Your task to perform on an android device: I need to find a flight to Berlin on 23rd October.
Image 0: 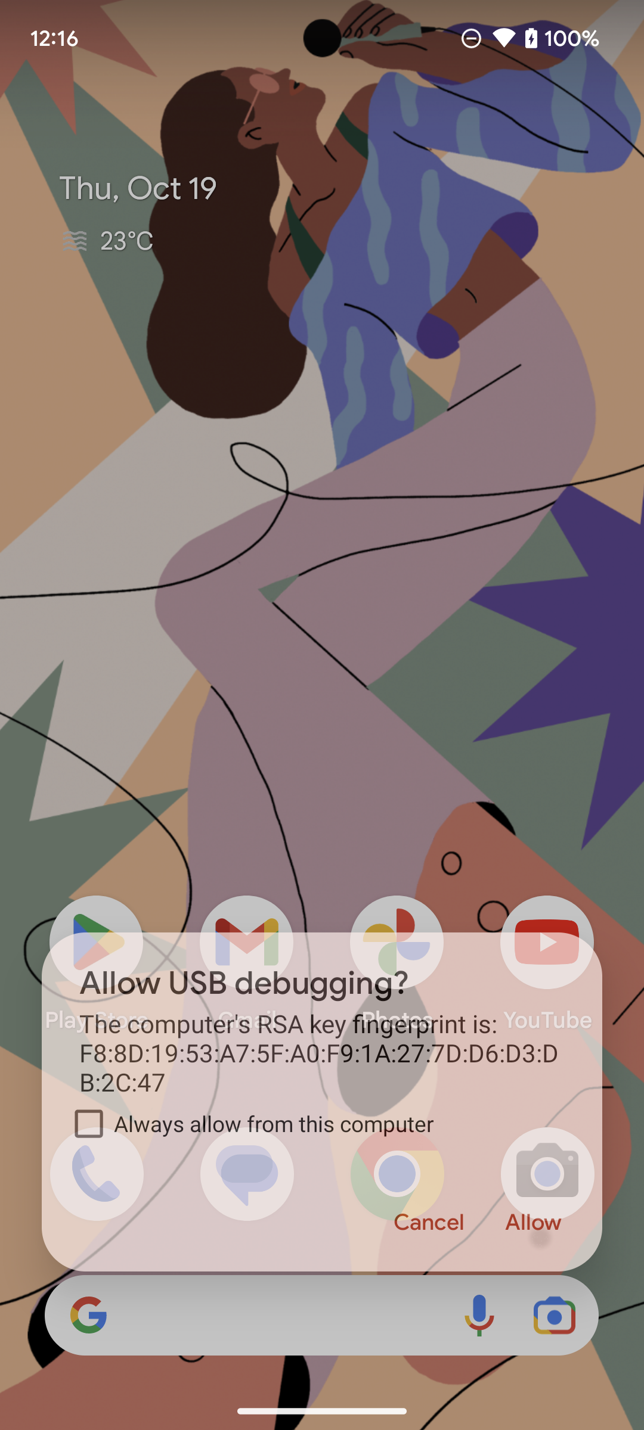
Step 0: wait
Image 1: 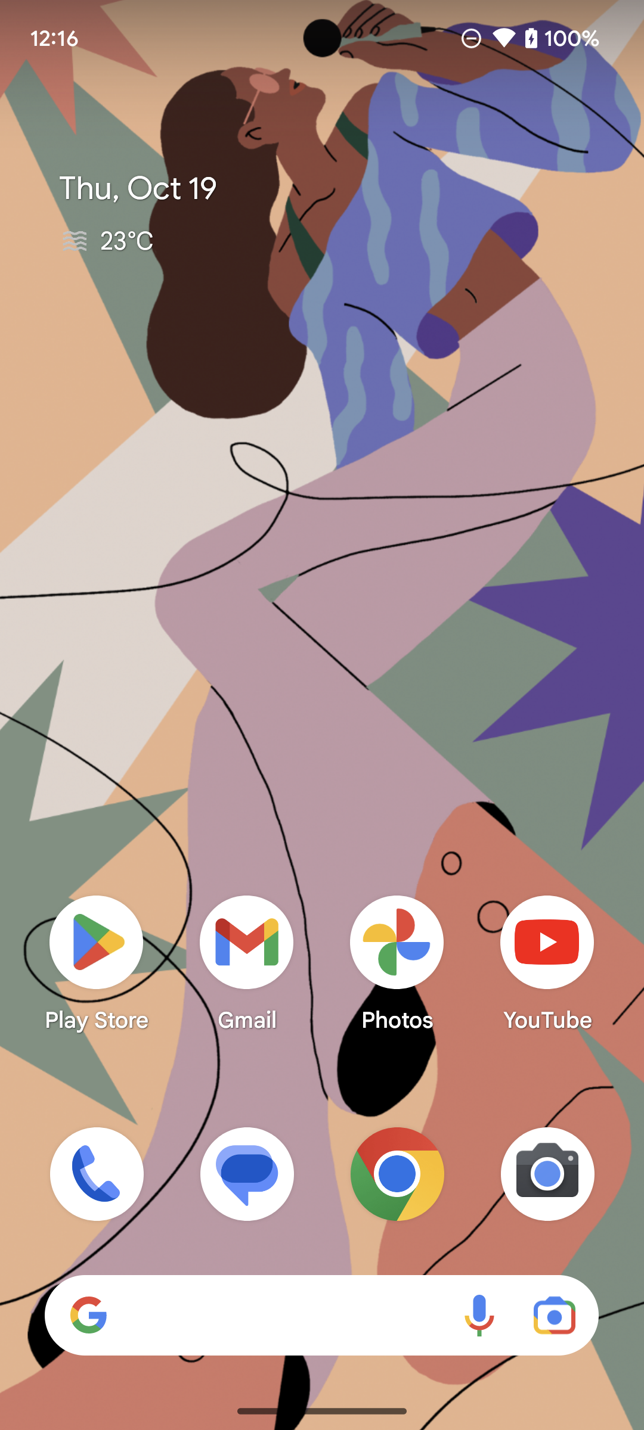
Open Skyscanner app
Step 1: open app "Skyscanner"
Image 2: 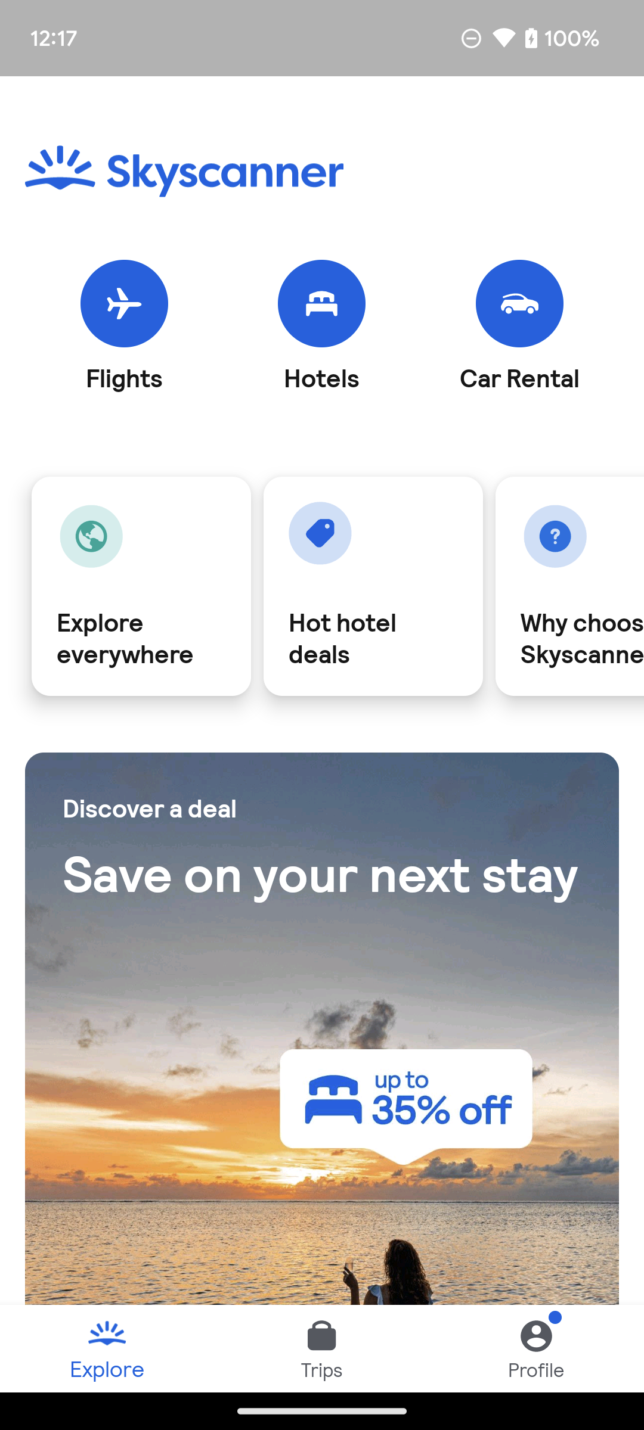
Click on flights option.
Step 2: click (124, 303)
Image 3: 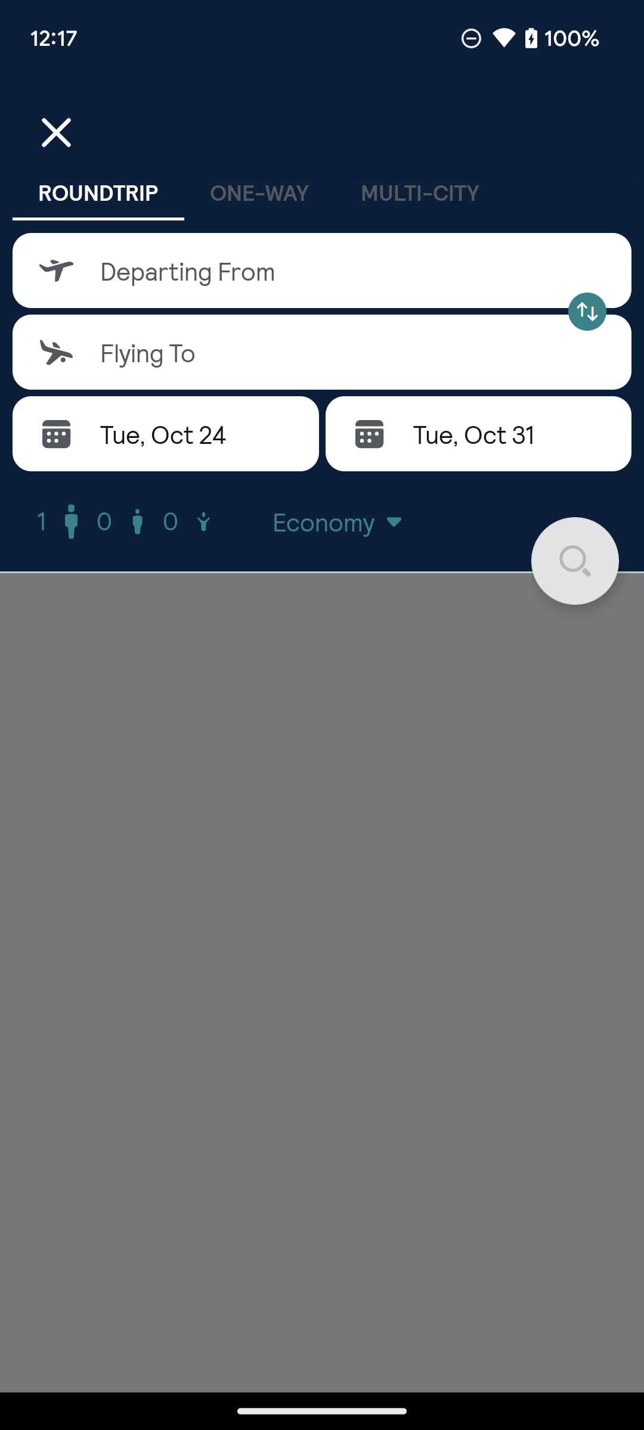
Click on One-way option.
Step 3: click (259, 192)
Image 5: 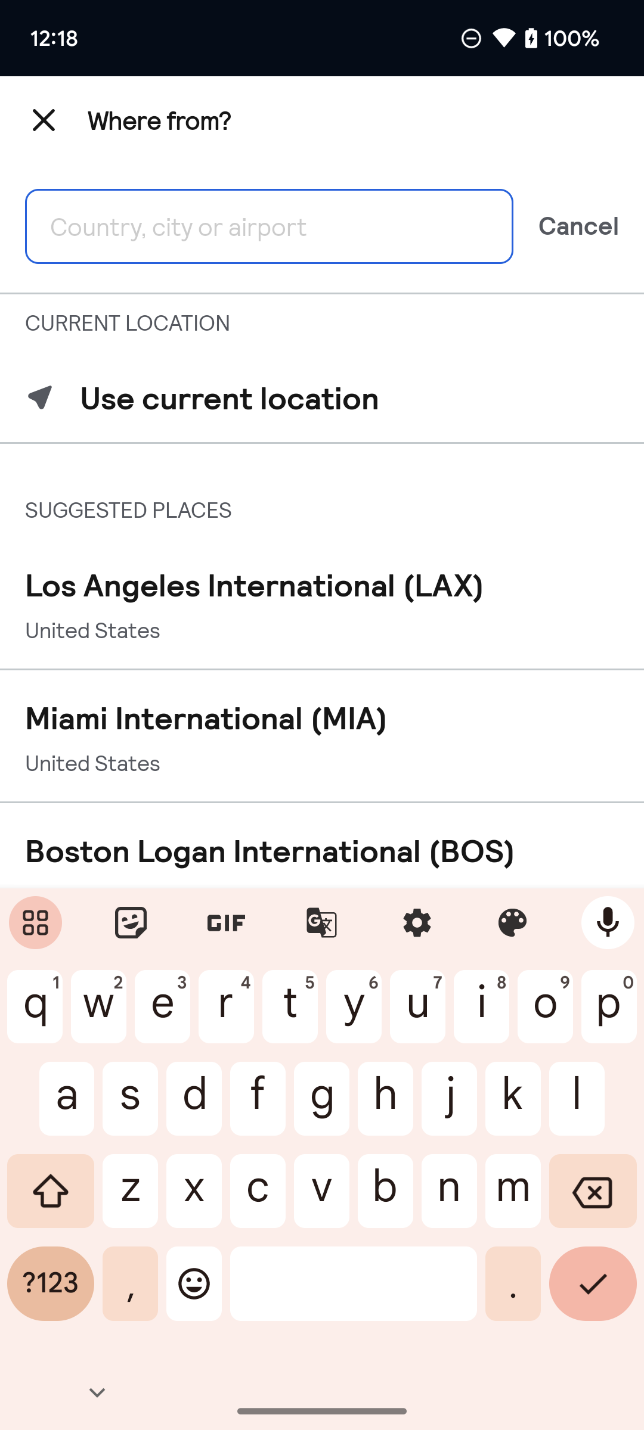
Type Netherlands in the text box.
Step 5: type "Netherlands"
Image 6: 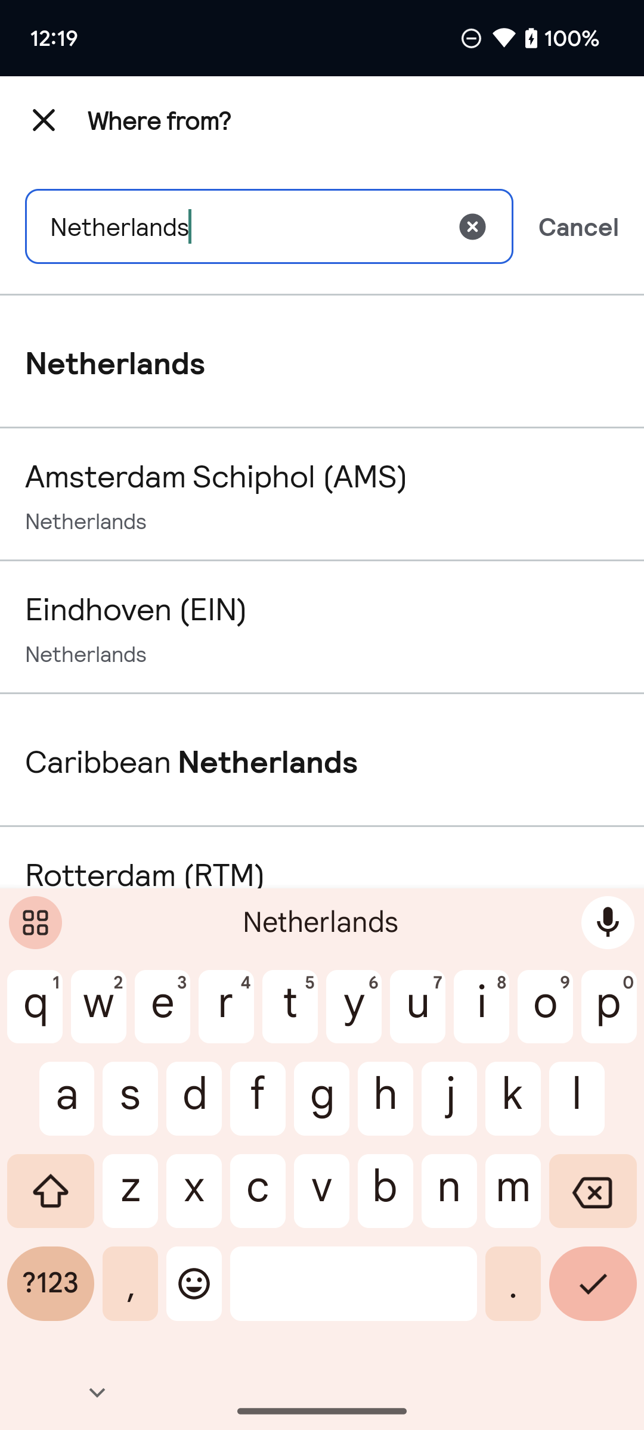
Click on Rotterdam option.
Step 6: click (322, 893)
Image 7: 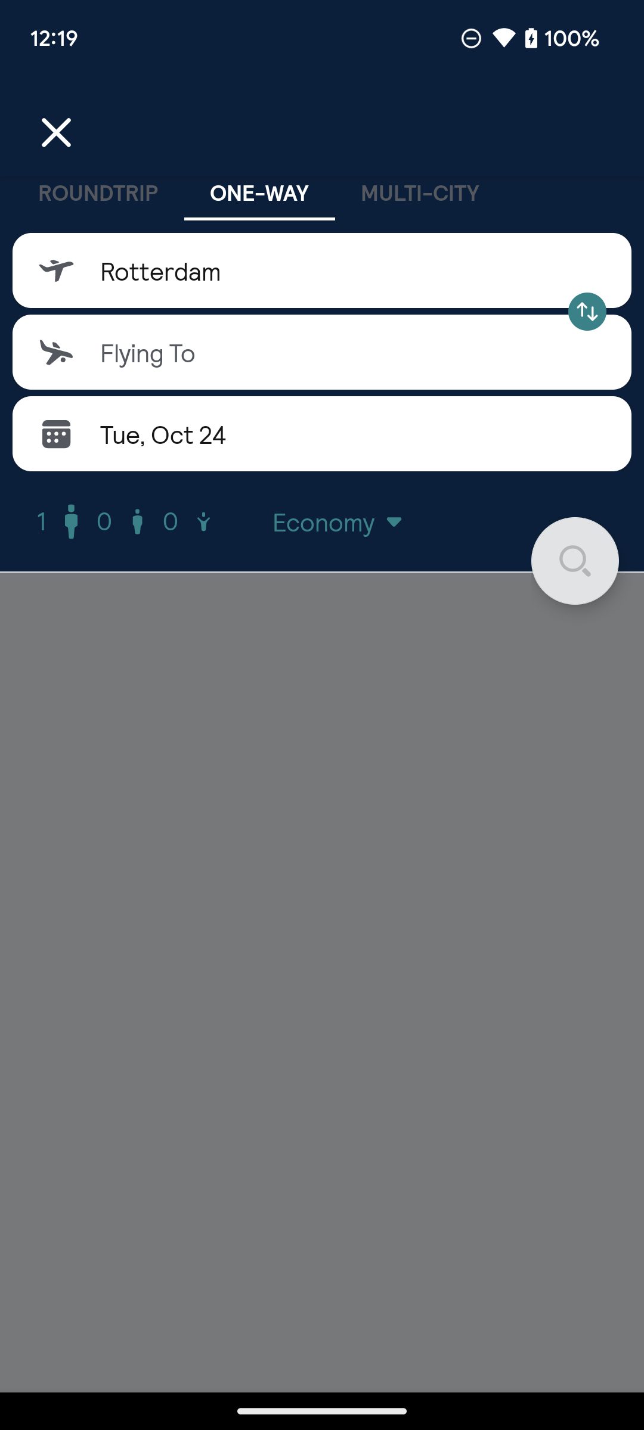
Click on Flying to option.
Step 7: click (321, 352)
Image 9: 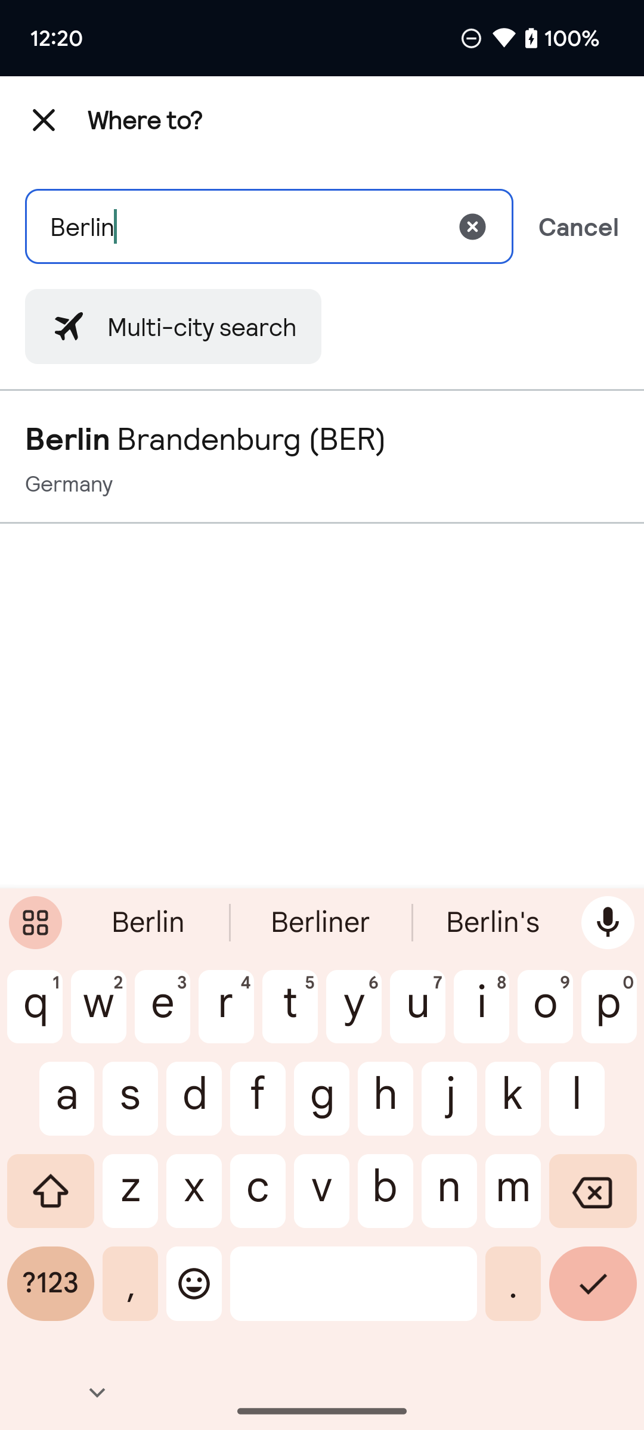
Click on the first suggestion.
Step 9: click (322, 457)
Image 10: 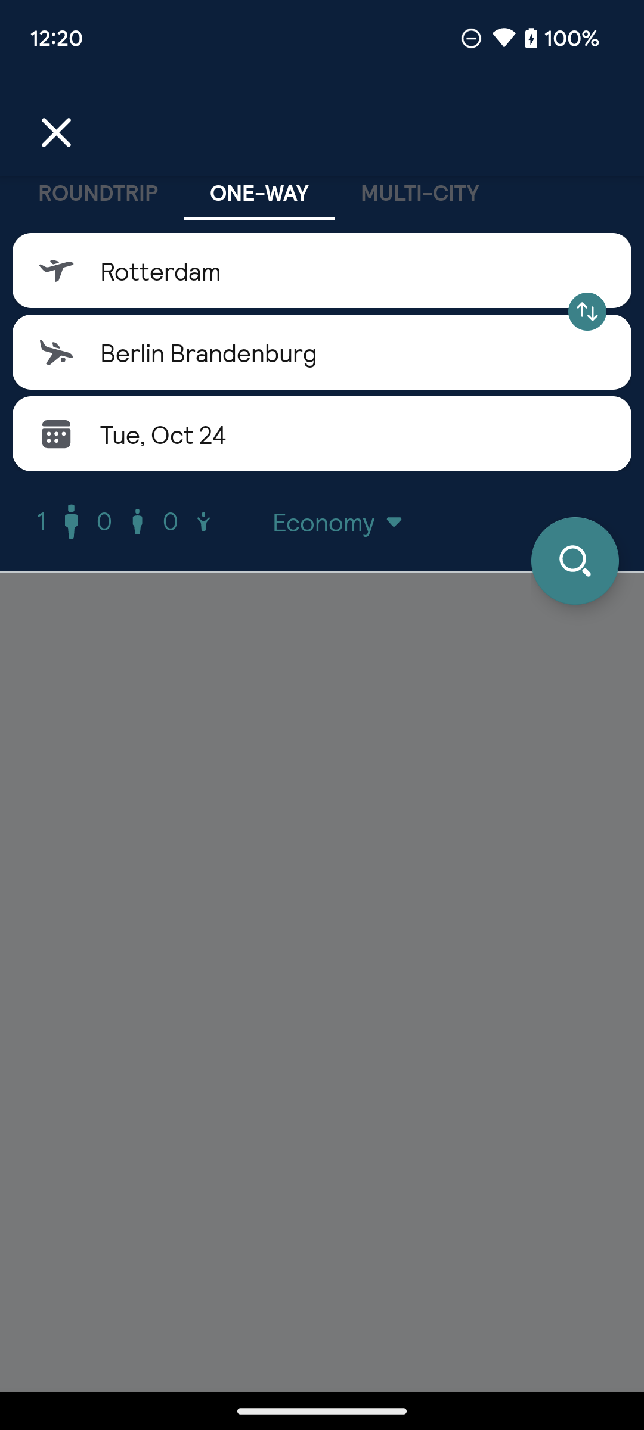
Click on date option.
Step 10: click (321, 434)
Image 11: 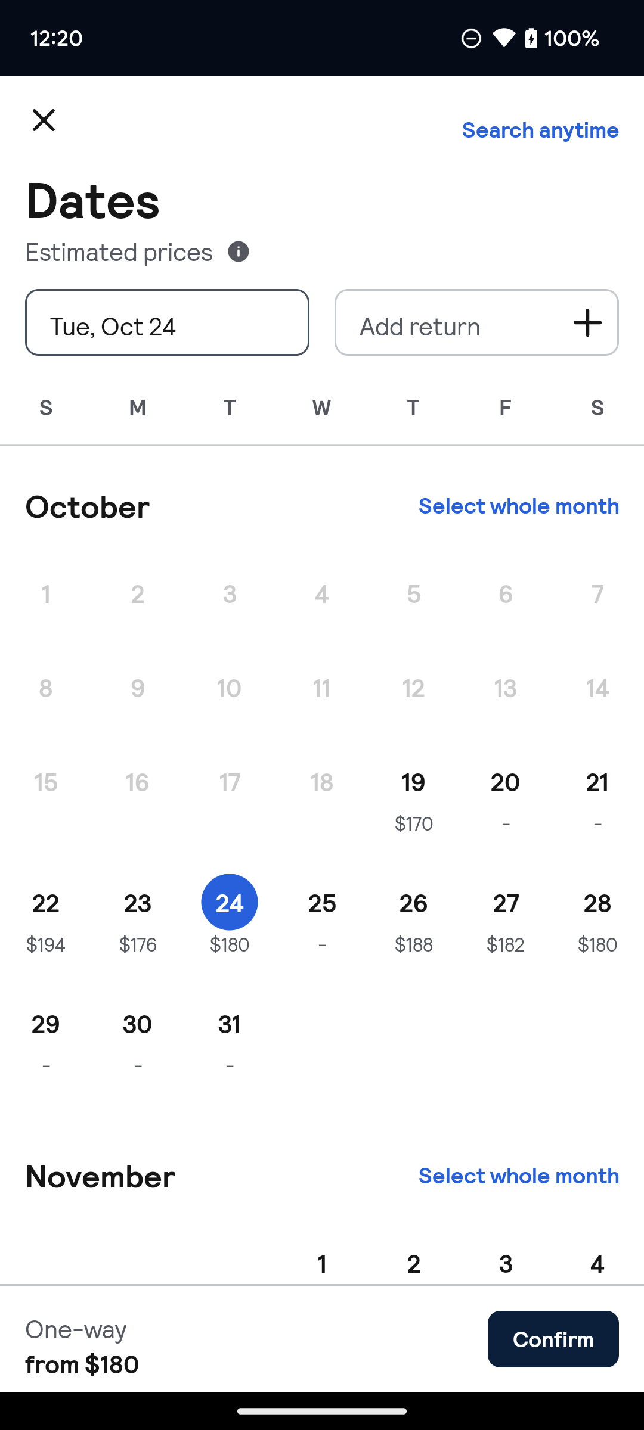
Click on 23 in October month.
Step 11: click (138, 902)
Image 13: 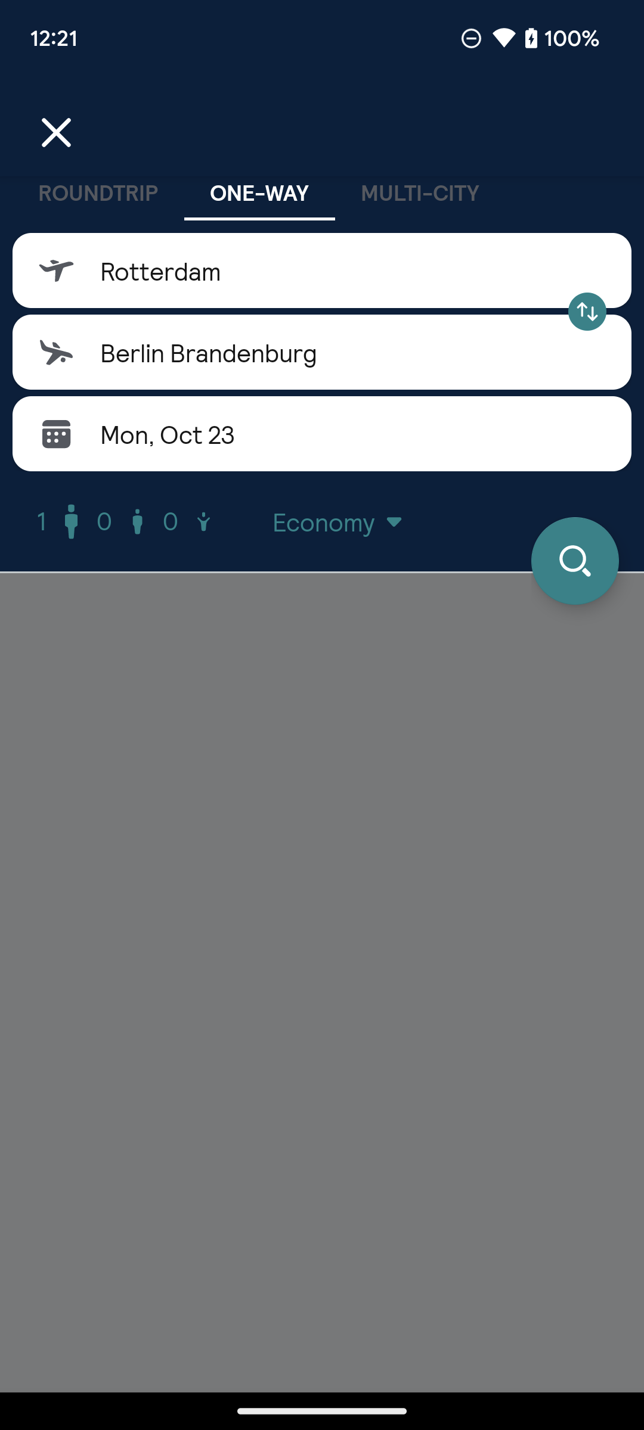
Click on search icon.
Step 13: click (575, 561)
Image 14: 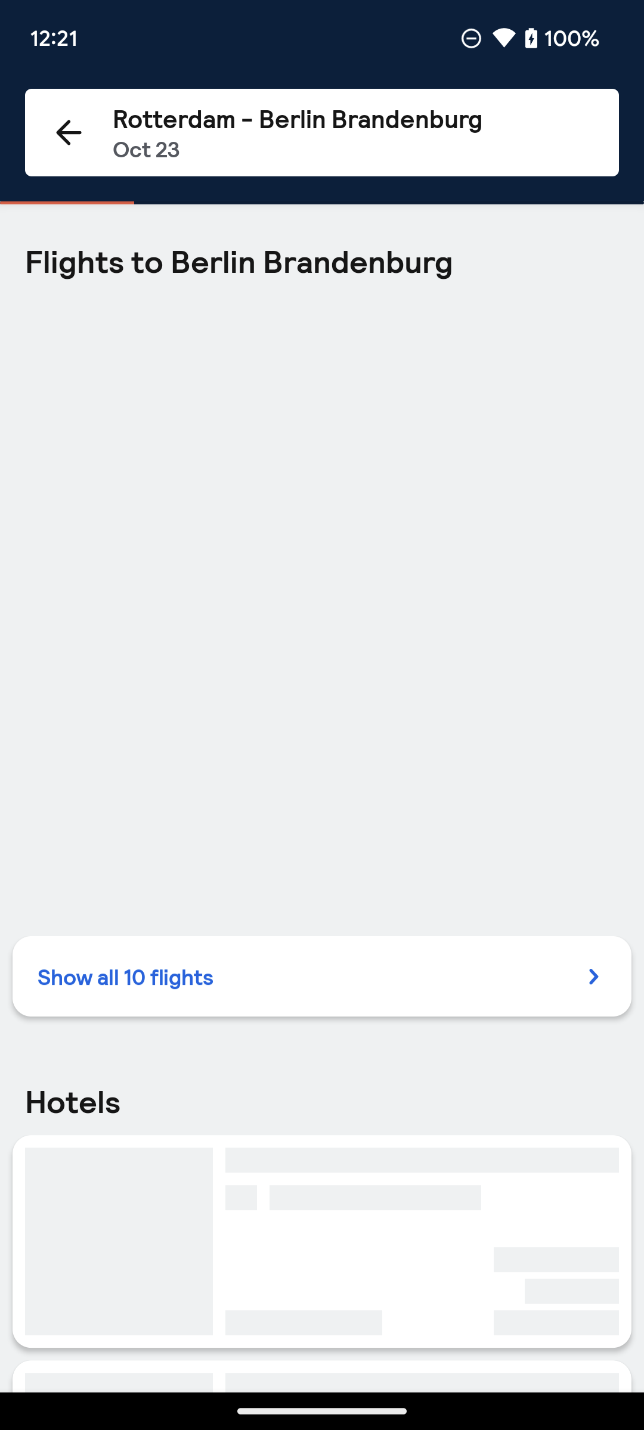
Click on search icon.
Step 14: wait